Your task to perform on an android device: I only prefer EUREKA ERGONOMIC hardware, so apply the filter brand and look for the EUREKA ERGONOMIC standing lapdesk.
Image 0: 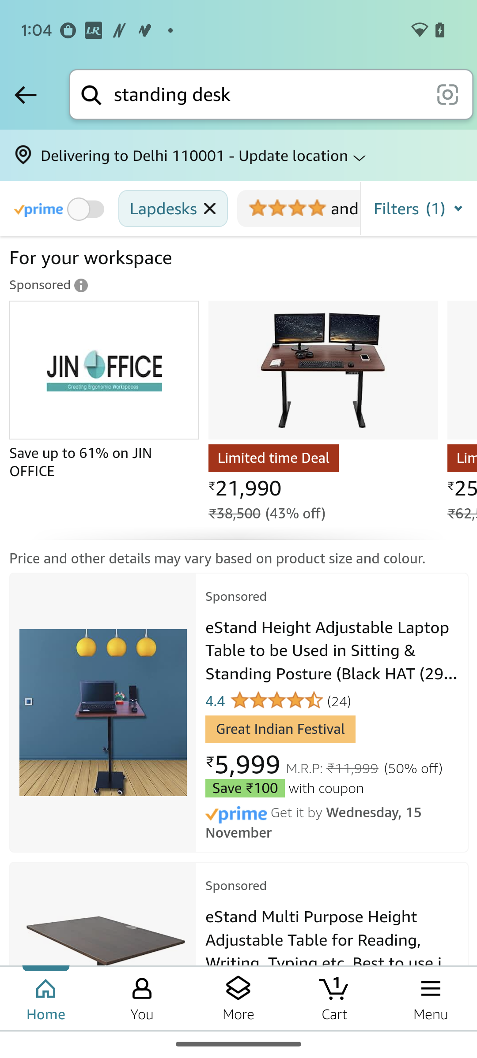
Click on the filters tab.
Step 0: click (481, 208)
Image 1: 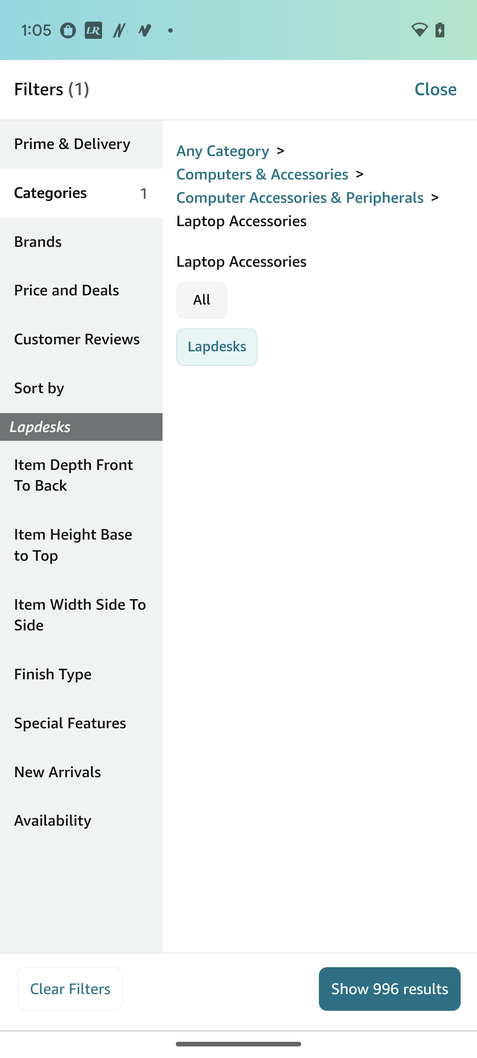
Click on the tab Brands.
Step 1: click (82, 242)
Image 2: 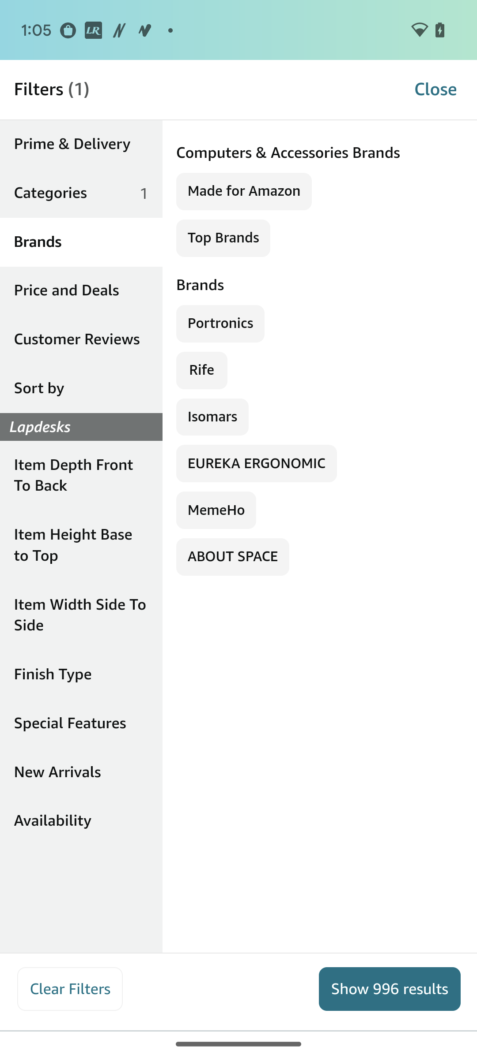
Click on the tab EUREKA ERGONOMIC.
Step 2: click (256, 463)
Image 3: 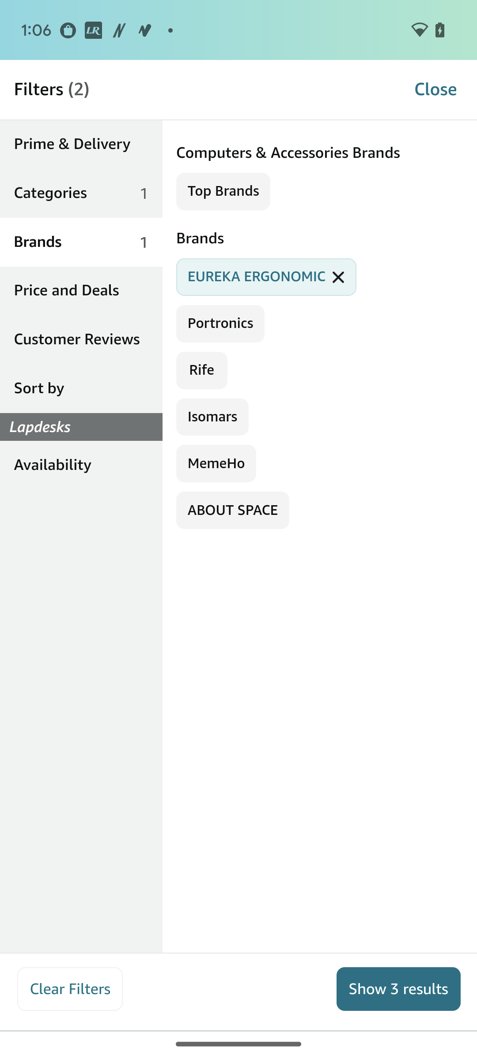
Click on the tab "show 3 results".
Step 3: click (397, 988)